Your task to perform on an android device: View the last 2 years exchange rates of Canadian dollars with Japanese yen.
Image 0: 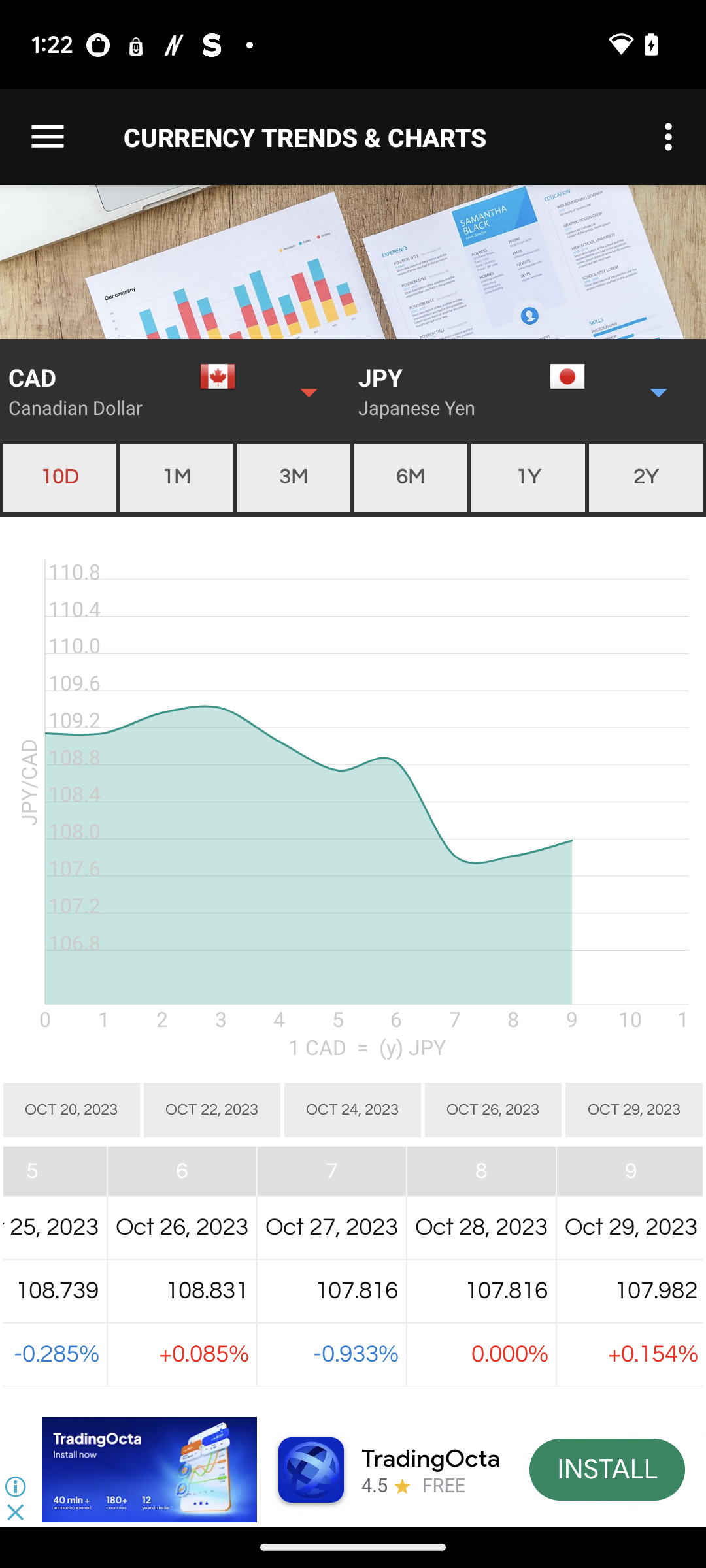
Click on the "2Y"
Step 0: click (646, 478)